Your task to perform on an android device: Open Youtube app and Launch my Jazz music 3 playlist and play it in order
Image 0: 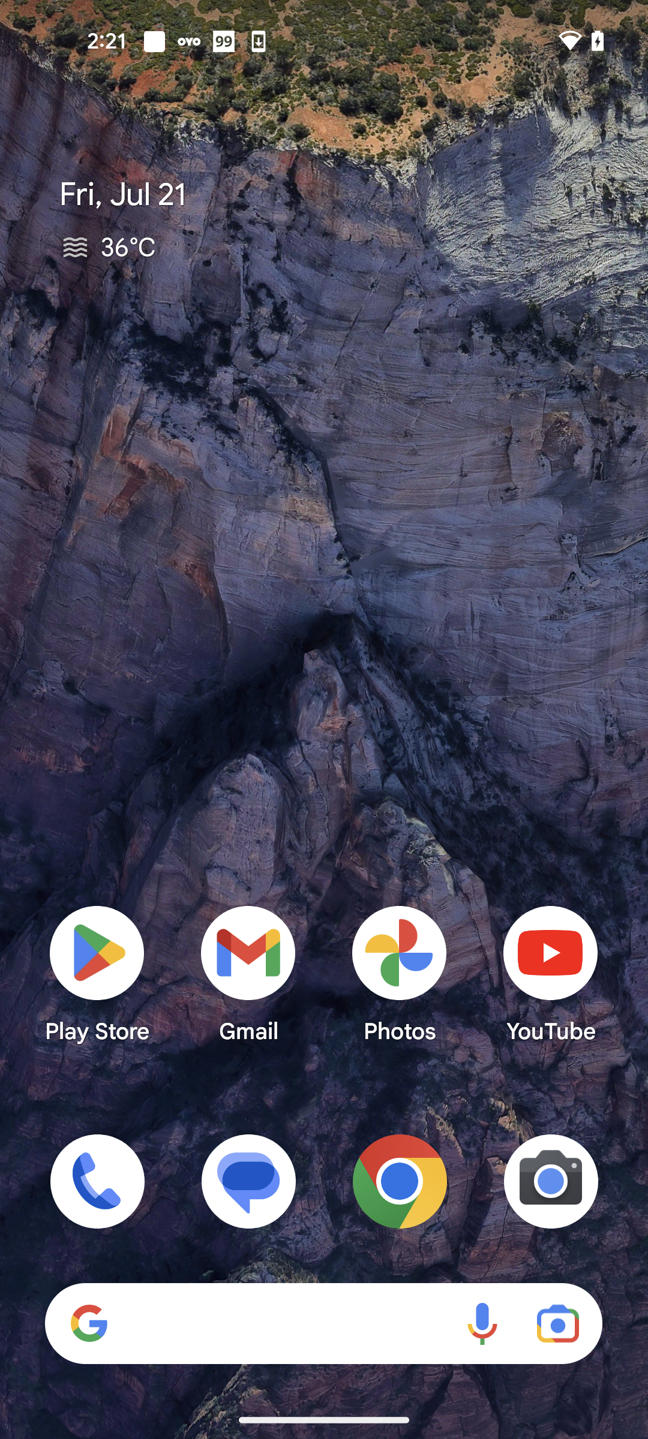
Open Youtube app
Step 0: open app "YouTube"
Image 1: 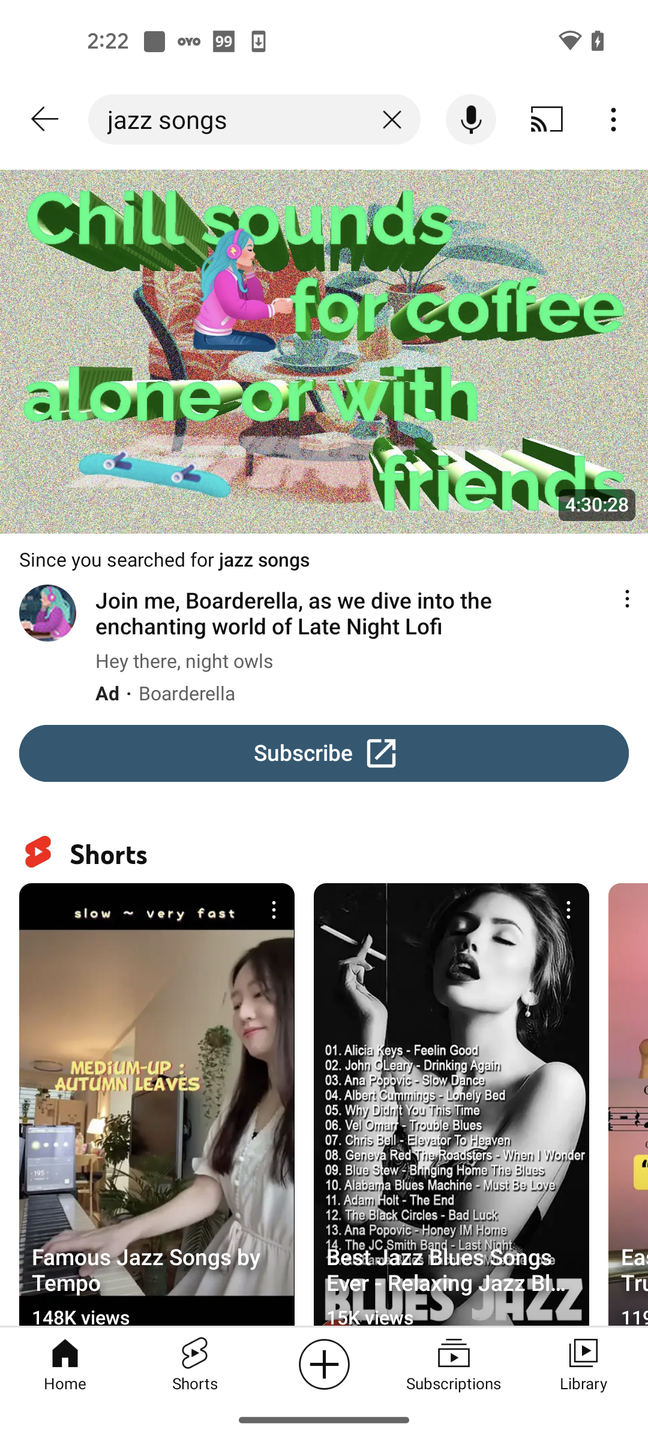
Go to the Library tab
Step 1: click (583, 1363)
Image 2: 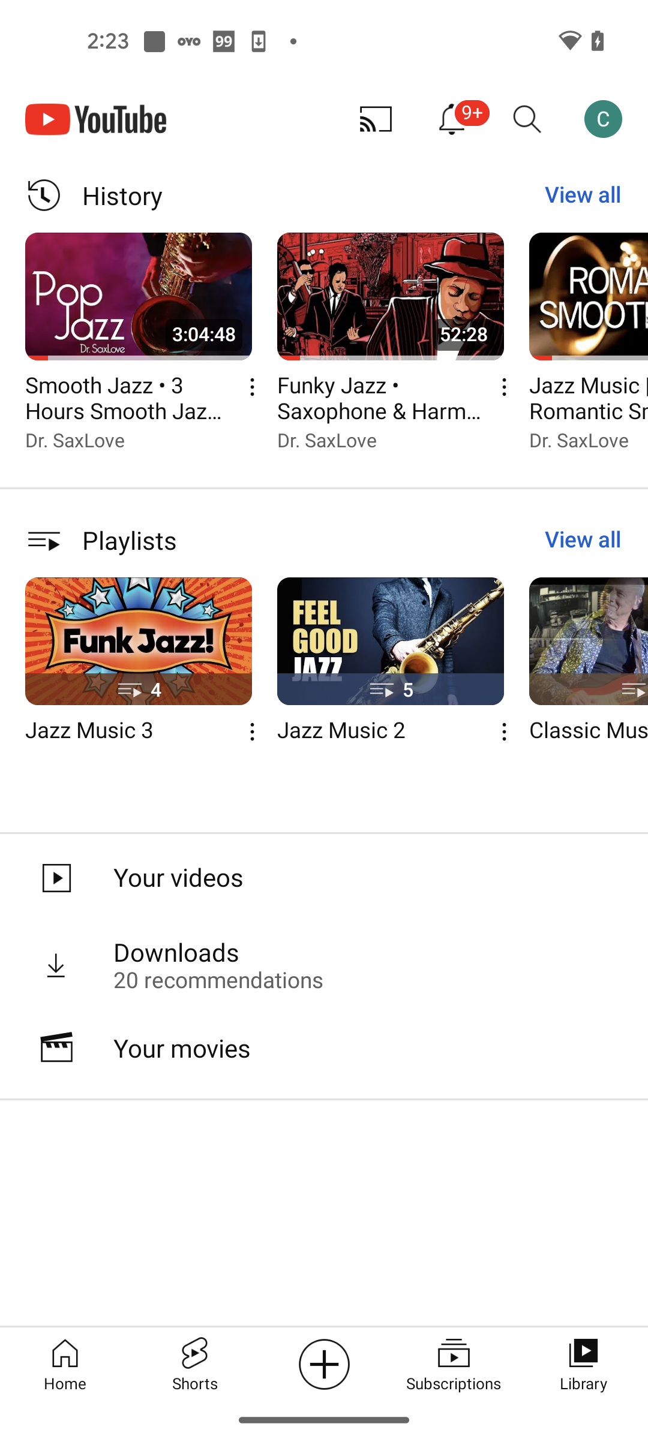
Open the Jazz Music 3 playlist
Step 2: click (133, 649)
Image 3: 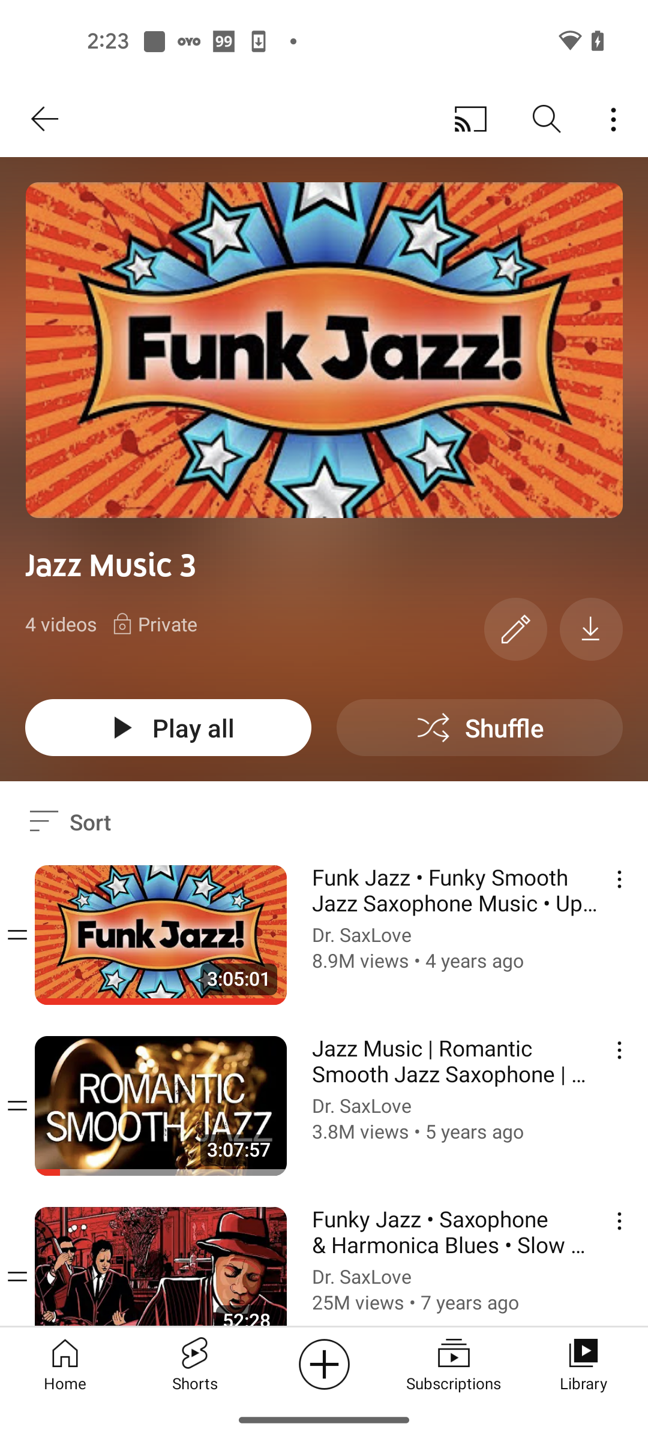
Click on the Play all button
Step 3: click (168, 727)